Your task to perform on an android device: Open the Google meet app , Schedule a meet for 25th July at 3:30 PM titled as Below benchmark .
Image 0: 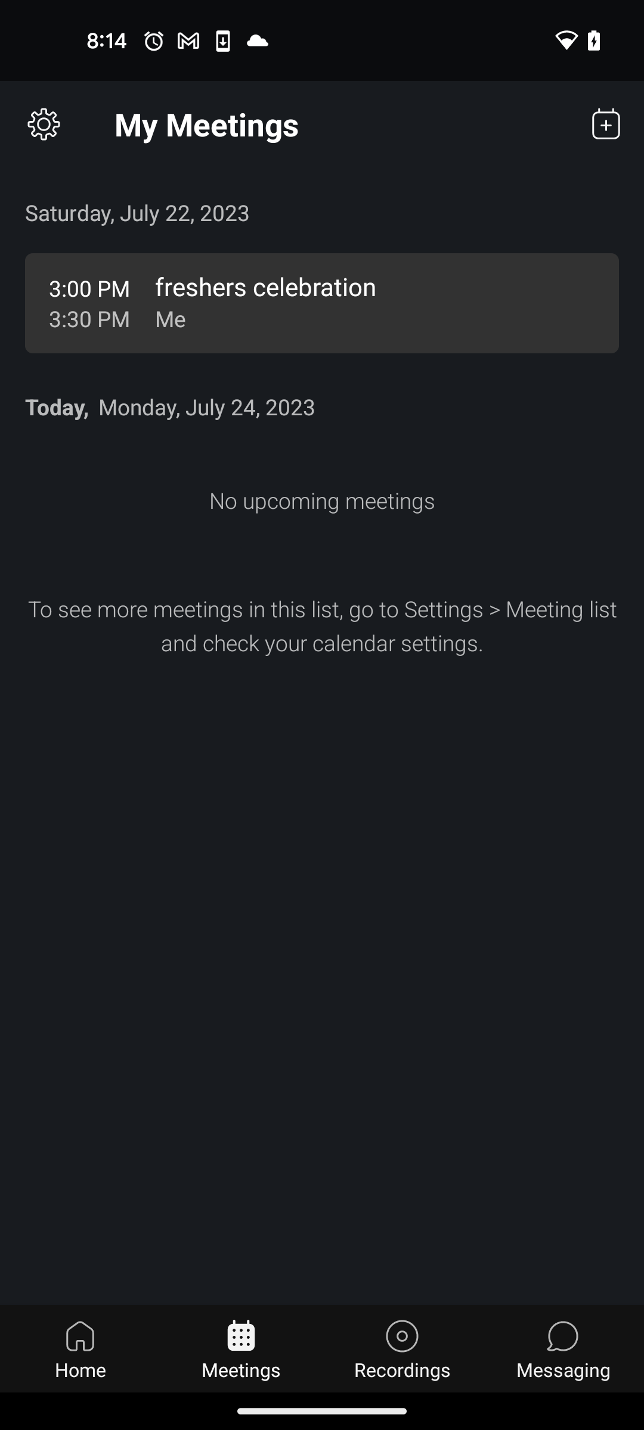
Open the Google Meet app
Step 0: open app "Meet"
Image 1: 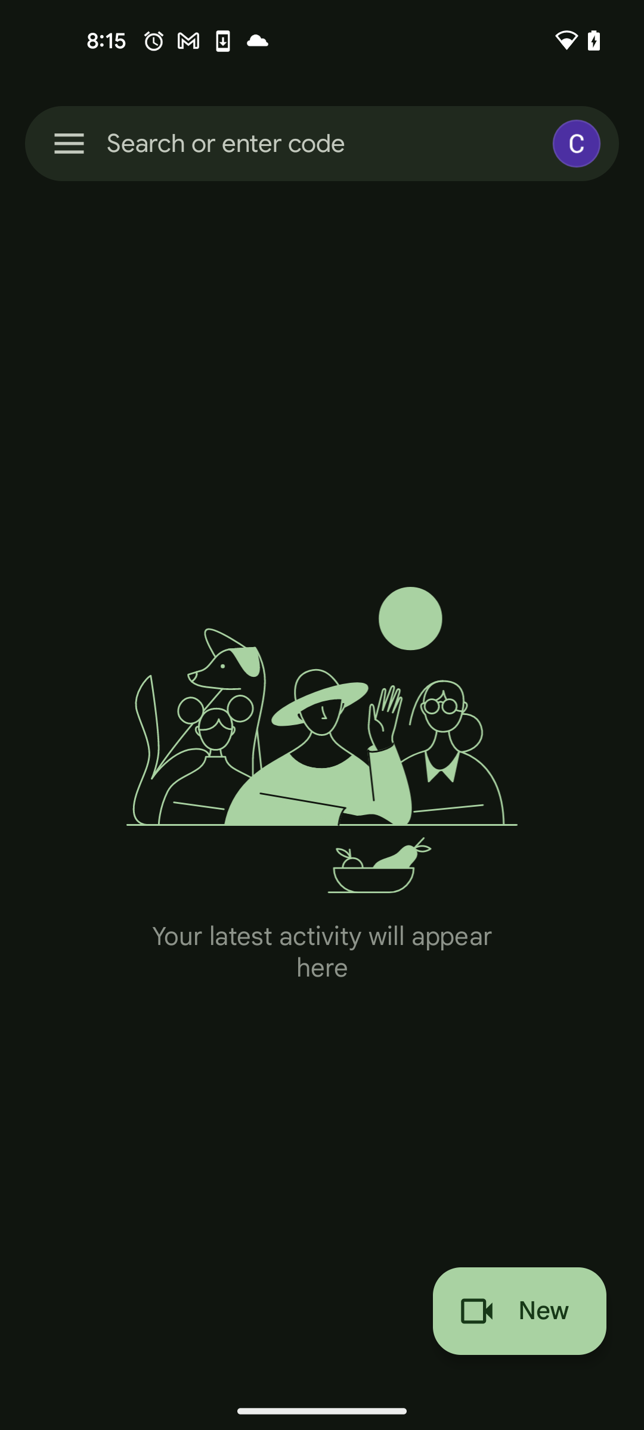
Click on the new button at the bottom right corner of the screen
Step 1: click (532, 1310)
Image 3: 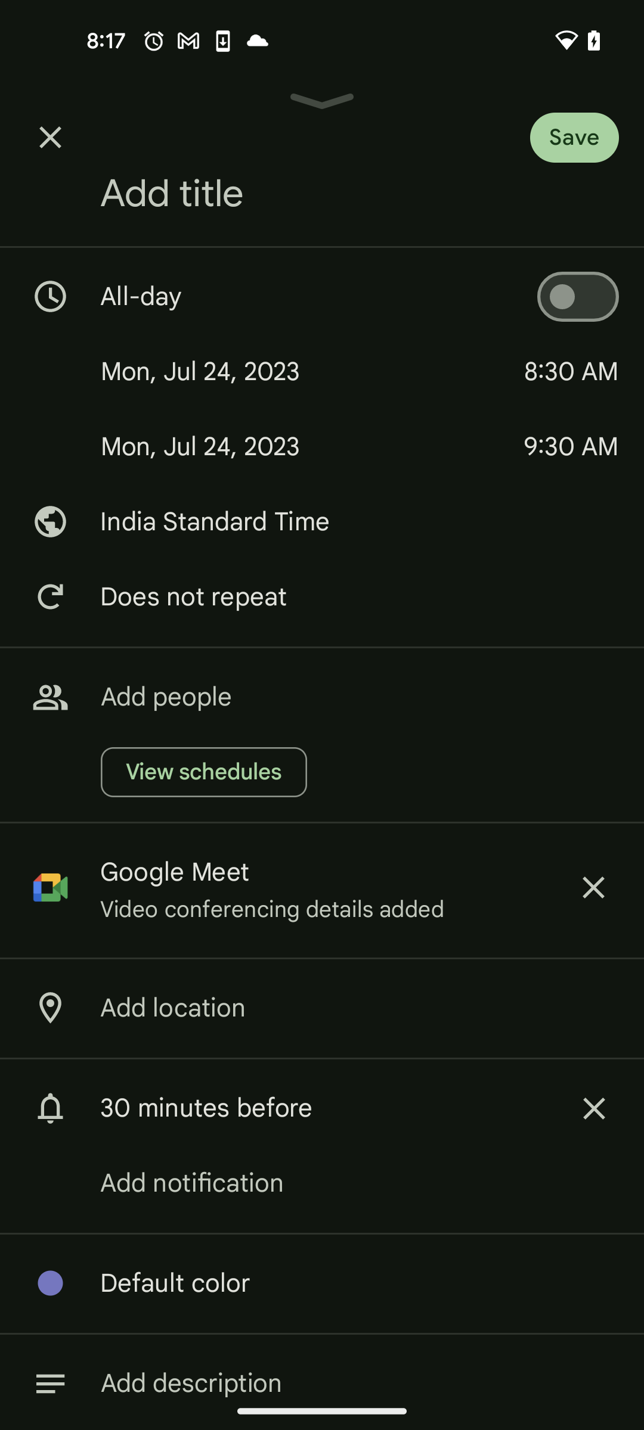
Go to the dates section
Step 3: click (312, 371)
Image 4: 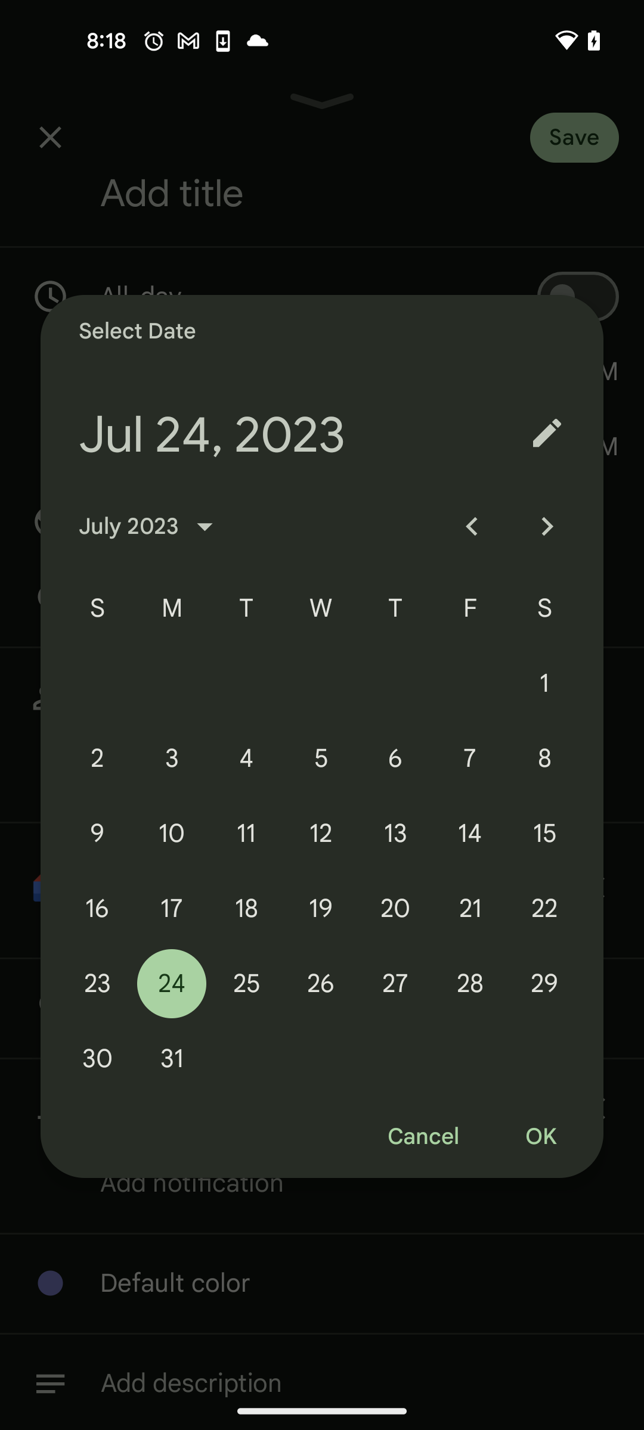
Set the date to 25 July
Step 4: click (246, 983)
Image 5: 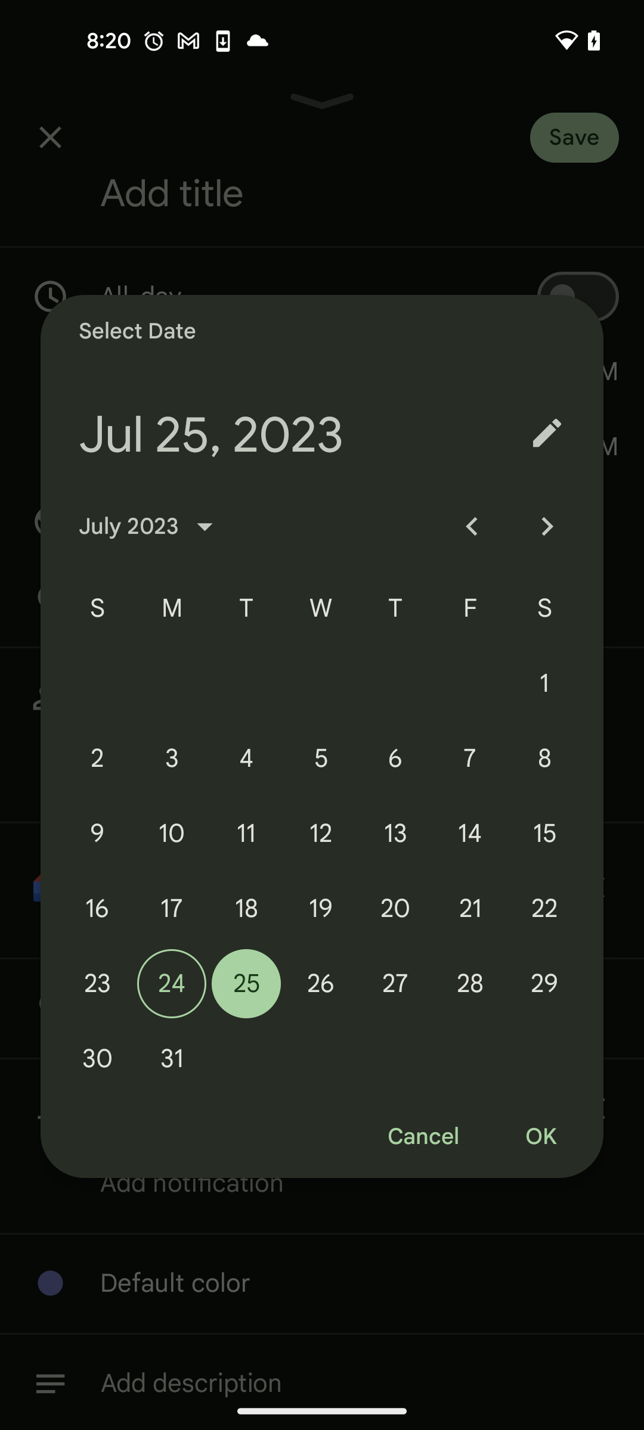
Click on the OK button
Step 5: click (540, 1137)
Image 6: 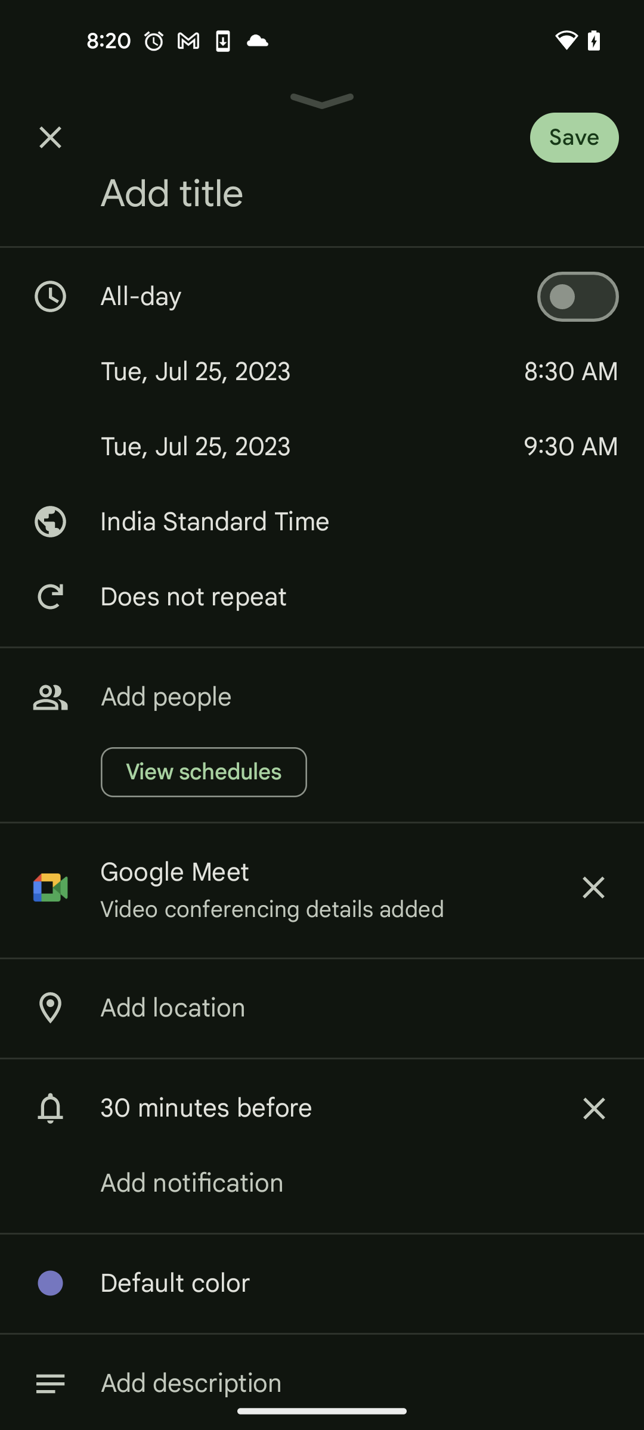
Go to the Time section
Step 6: click (571, 371)
Image 7: 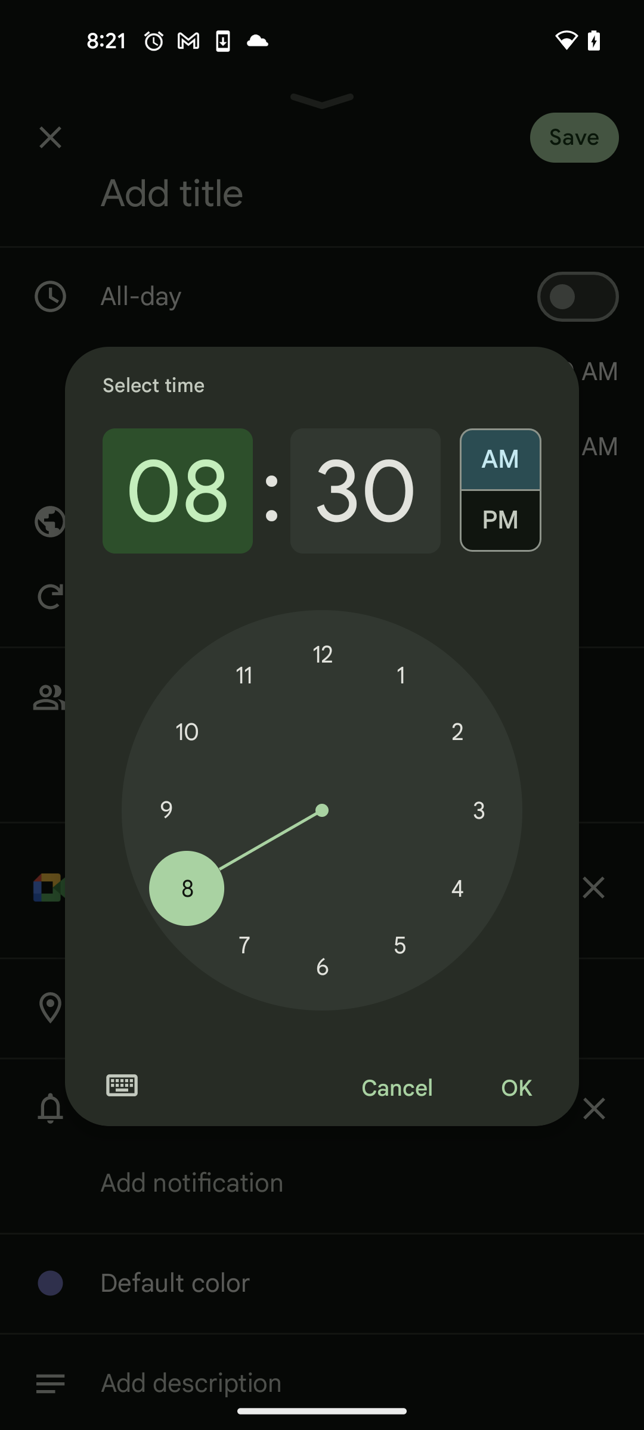
Set the hours to 3 
Step 7: click (479, 810)
Image 8: 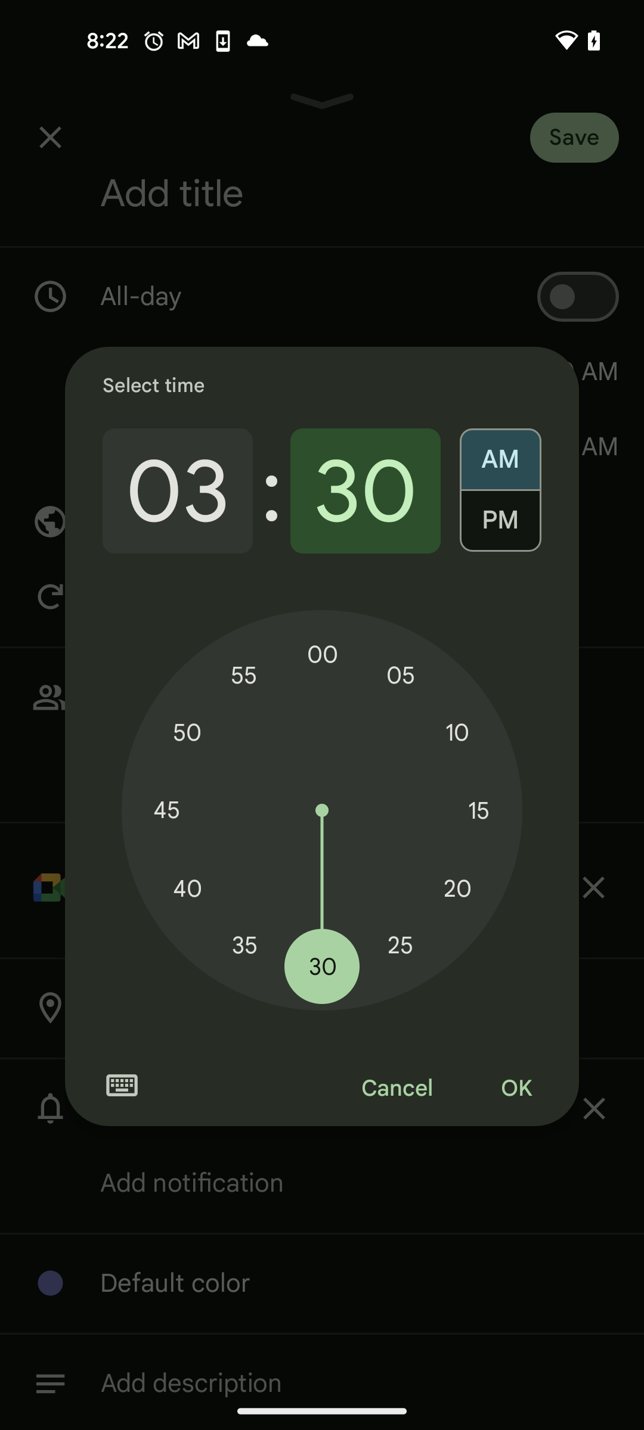
Select the PM button
Step 8: click (500, 527)
Image 9: 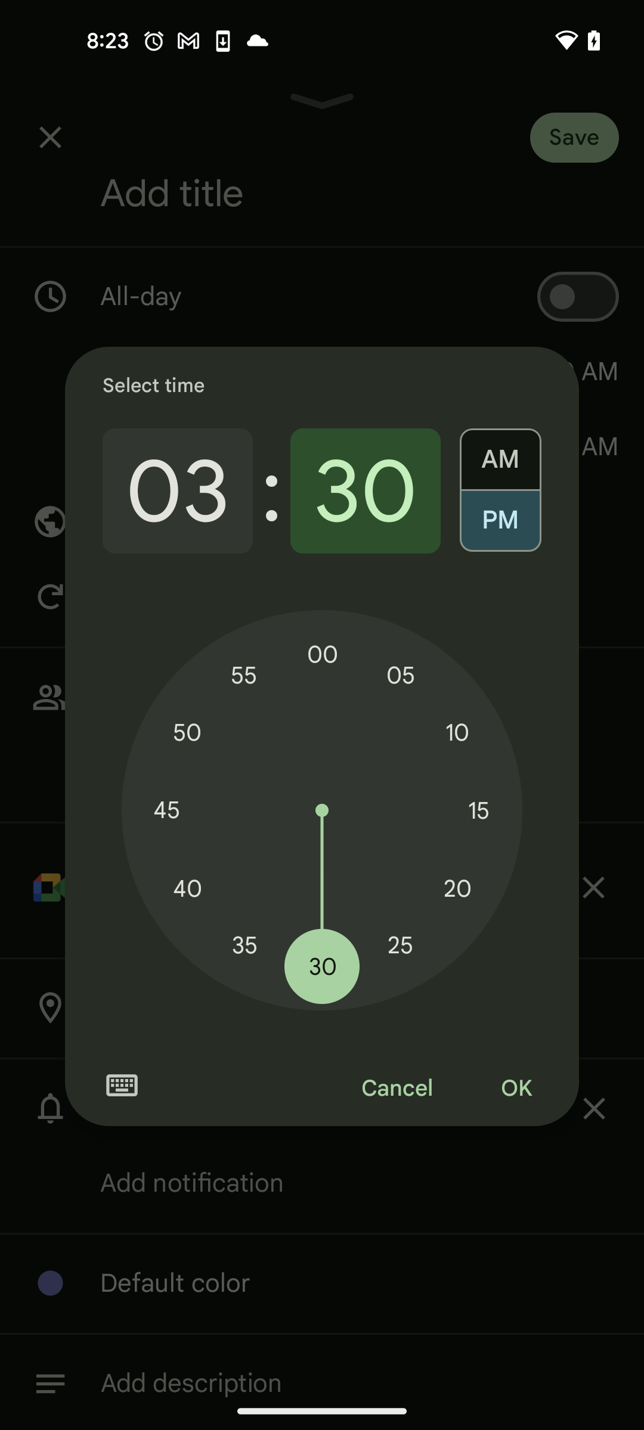
Click on the OK button
Step 9: click (516, 1089)
Image 10: 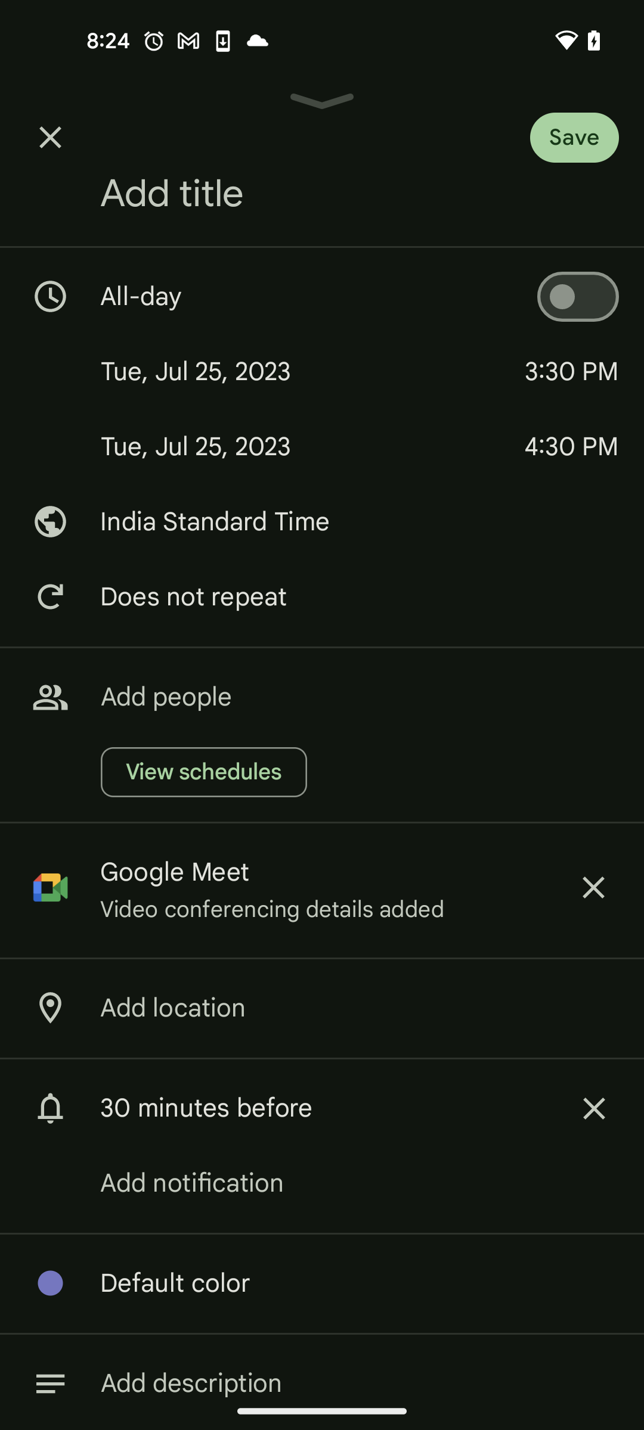
Go to the add title section
Step 10: click (353, 194)
Image 11: 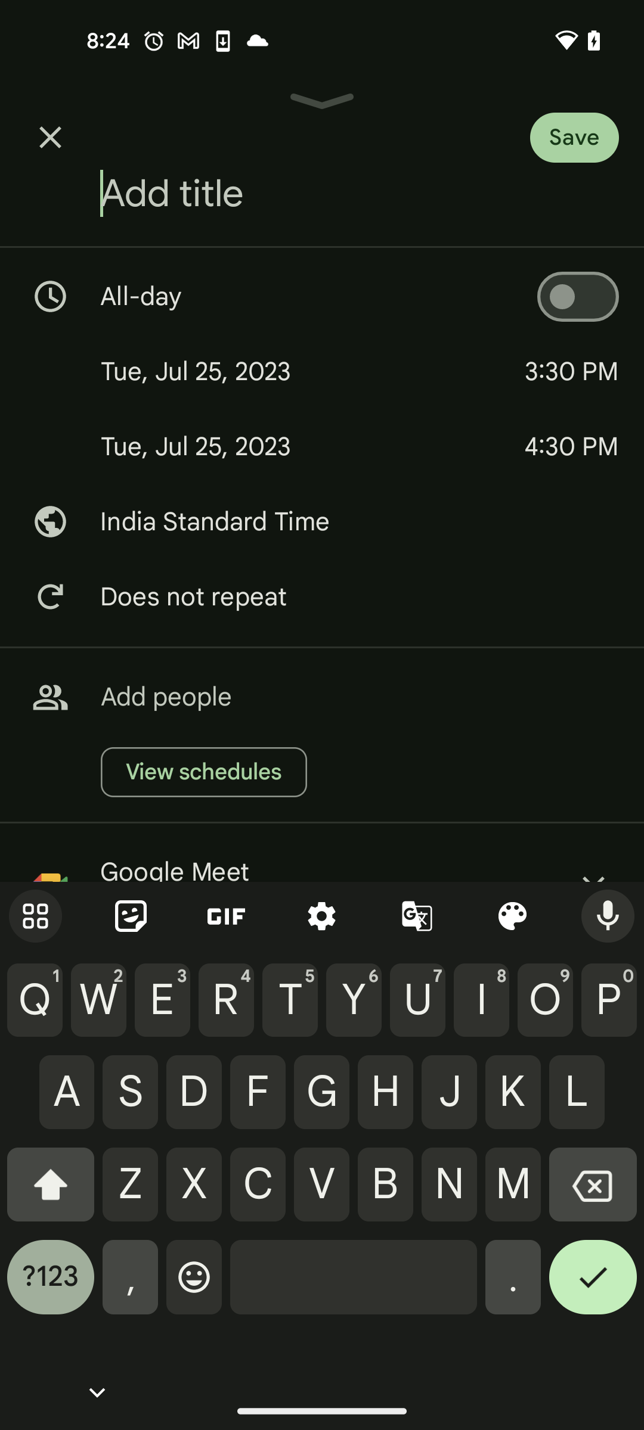
Add the title as Below Benchmark
Step 11: type "Below Benchmark"
Image 12: 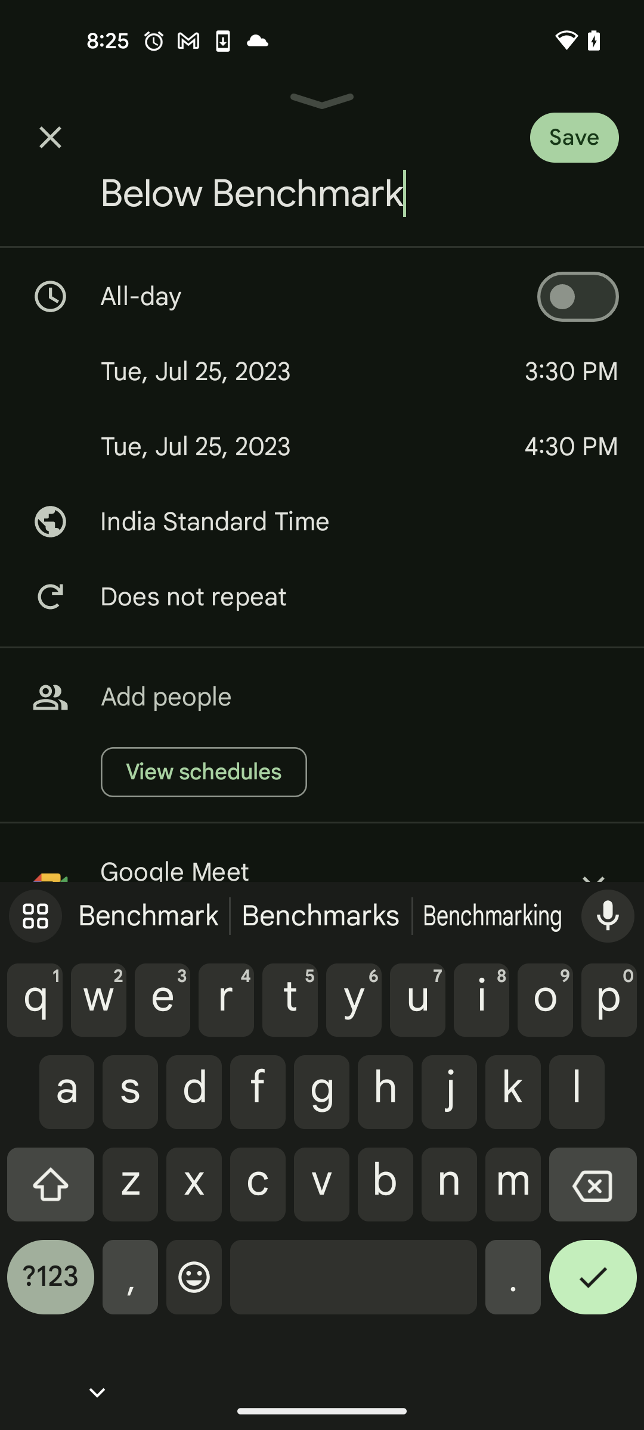
Click on the Save button
Step 12: click (600, 130)